Your task to perform on an android device: I'd like to order a white eggs tray from the Milkbasket app because i'm out of stock
Image 0: 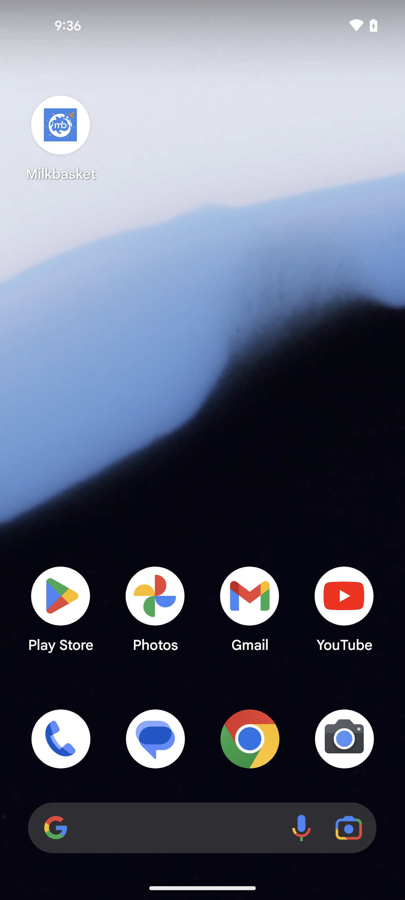
open the Milkbasket app
Step 0: open app "Milkbasket"
Image 2: 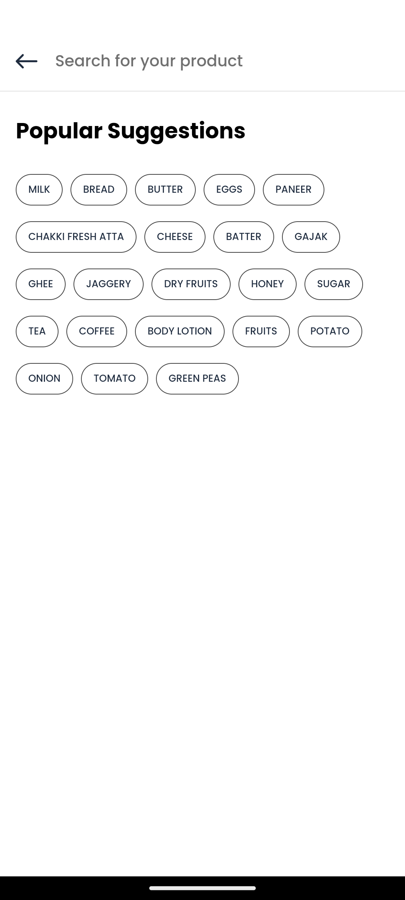
click on the search bar
Step 2: click (224, 61)
Image 3: 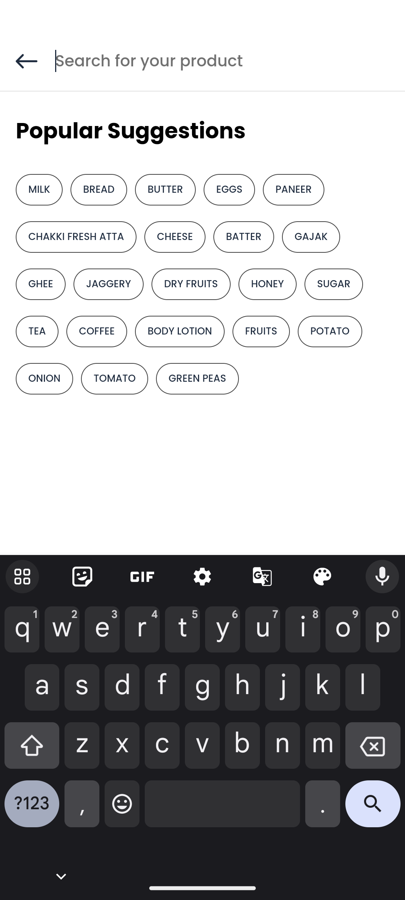
type egg tray
Step 3: type "egg tray"
Image 4: 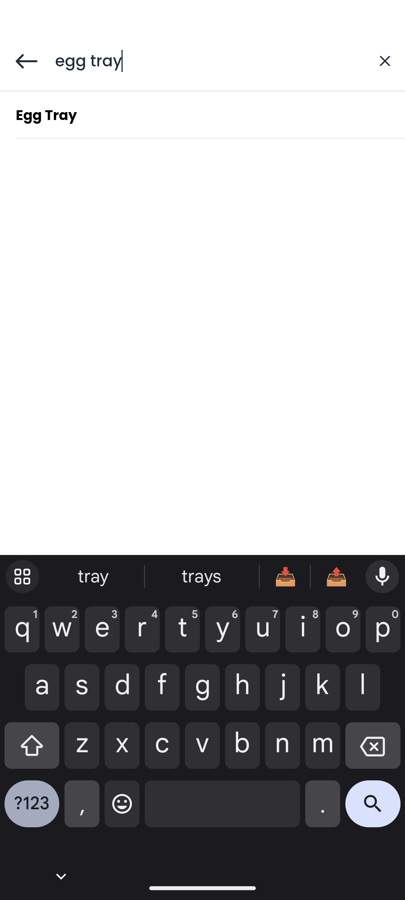
click on the search icon
Step 4: click (373, 809)
Image 5: 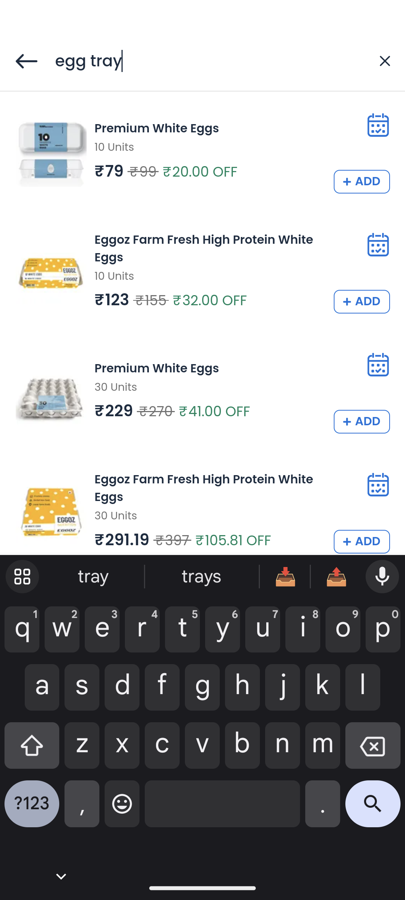
click on the search icon
Step 5: click (373, 809)